Your task to perform on an android device: From now on, I started running exercise, so I want to track all my physical activity, like steps, heart rate, etc., and I want to set up an account on the Google Fit app.
Image 0: 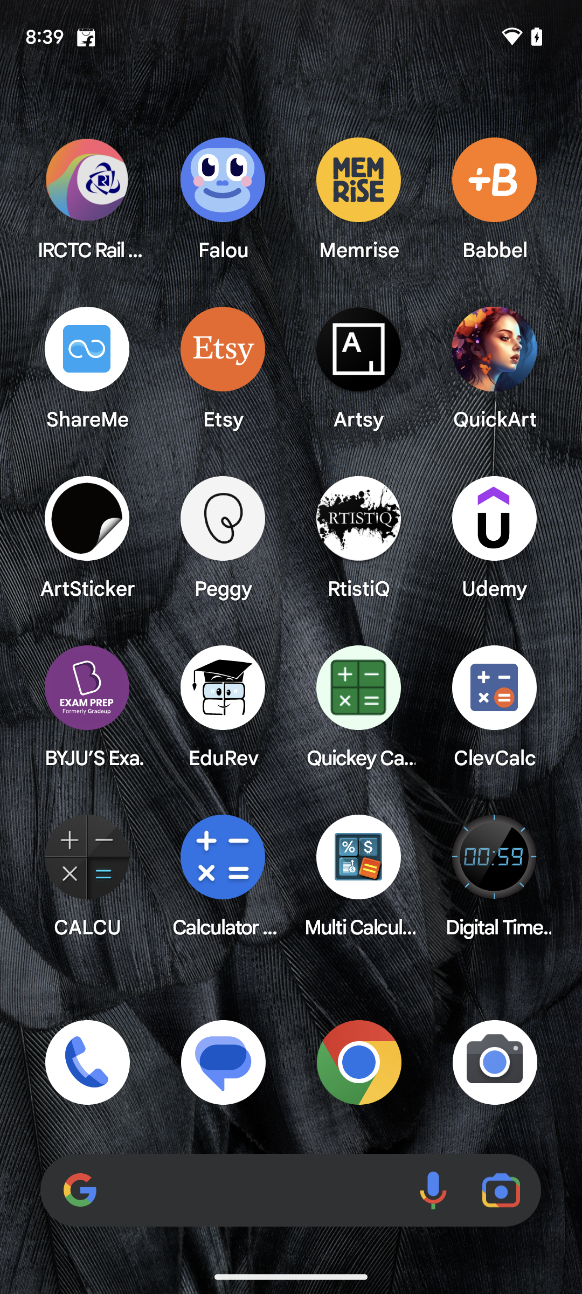
Open the Google Fit app.
Step 0: open app "Fit"
Image 1: 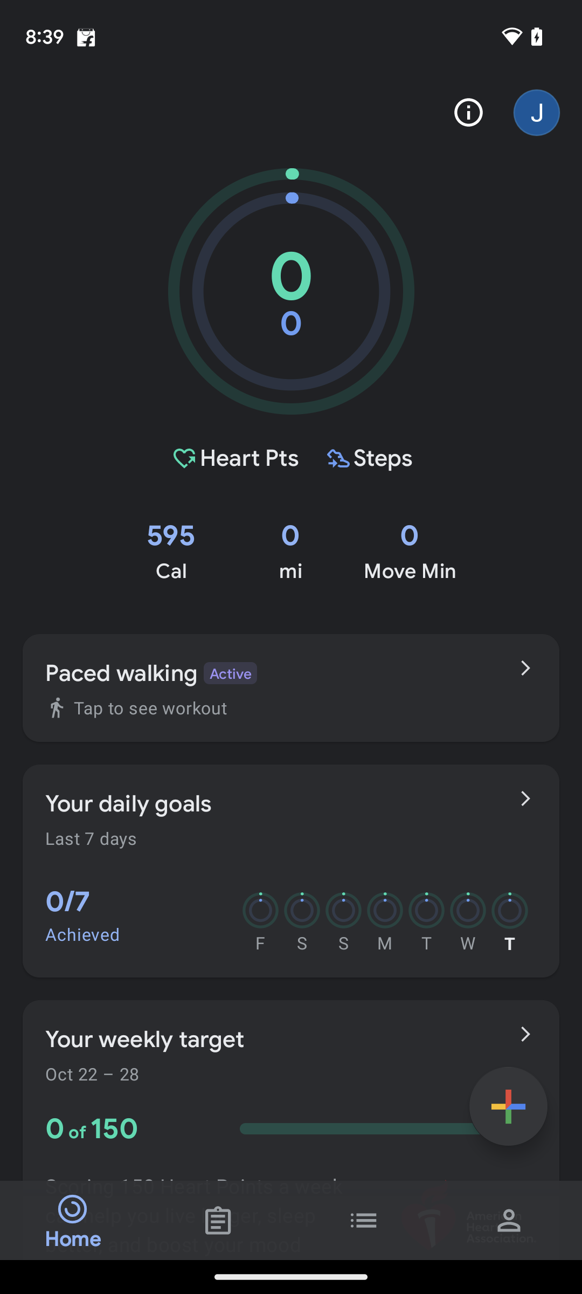
Tap on the profile icon present on the screen.
Step 1: click (509, 1220)